Your task to perform on an android device: In the Idanim app, I should track my progress if I want to keep myself motivated to meditate.
Image 0: 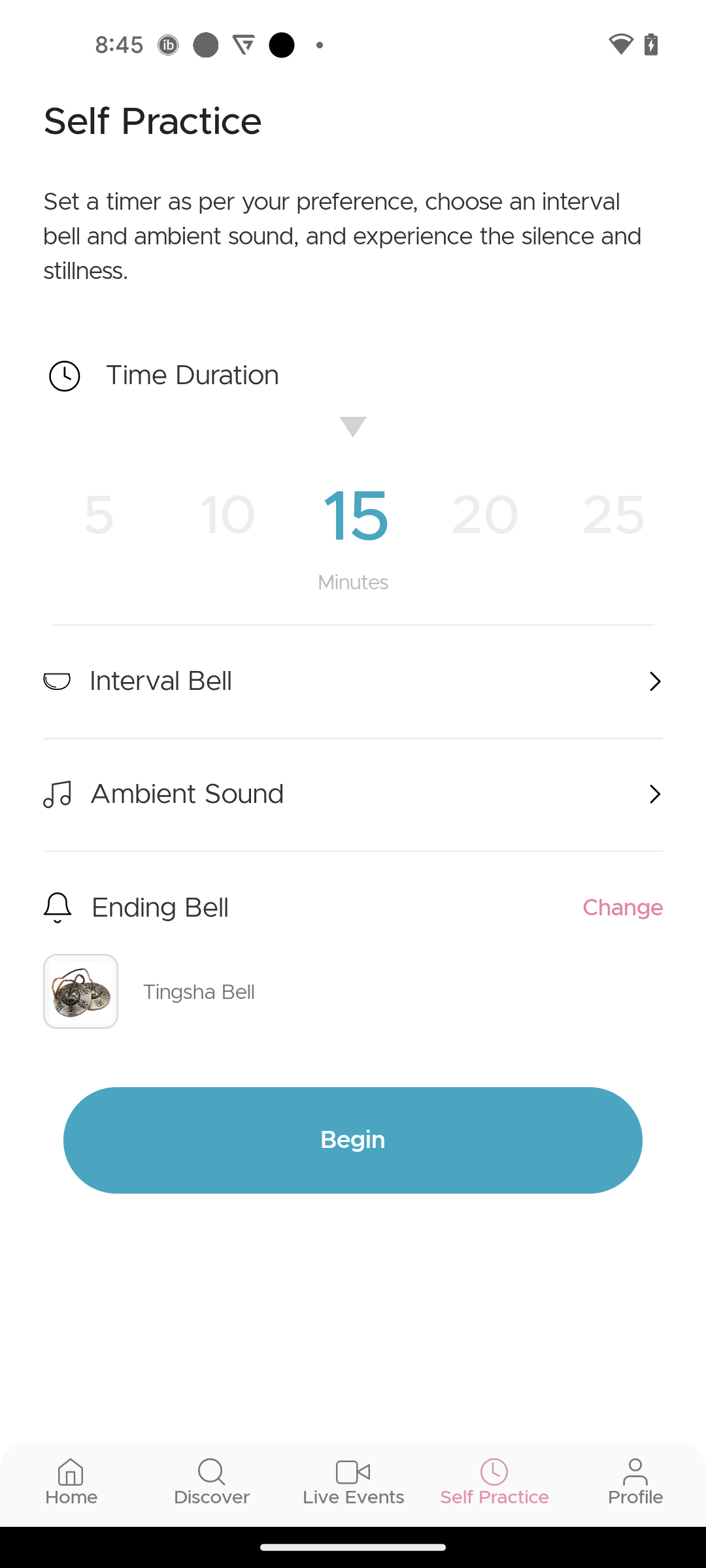
Go to the Profile tab
Step 0: click (618, 1480)